Your task to perform on an android device: i would like to record a speech for a upcoming Charity function at the YMCA through voice recorder app 
Image 0: 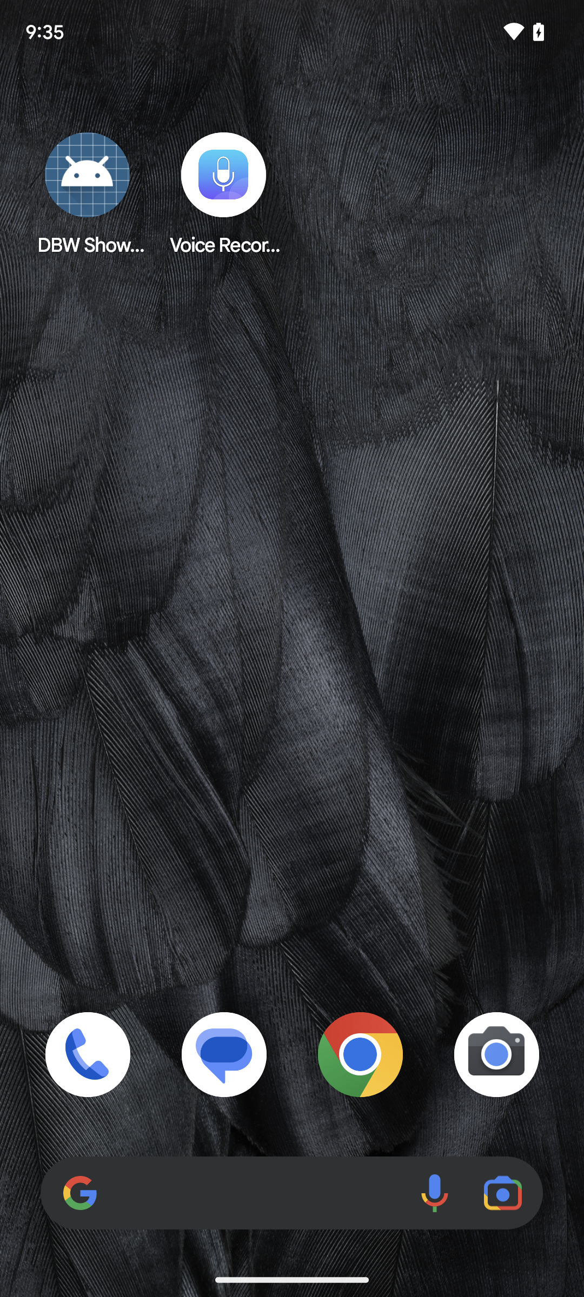
click on voice recorder at the screen to open application
Step 0: open app "Voice Recorder"
Image 1: 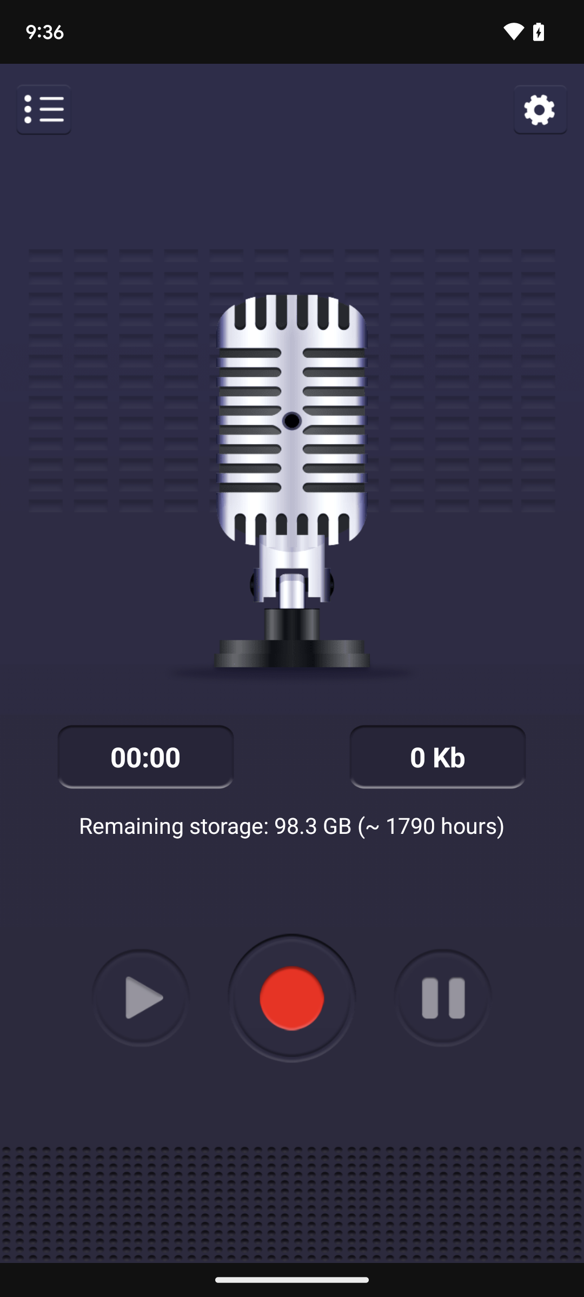
click on red button icon at the center of the screen to record an audio 
Step 1: click (293, 990)
Image 2: 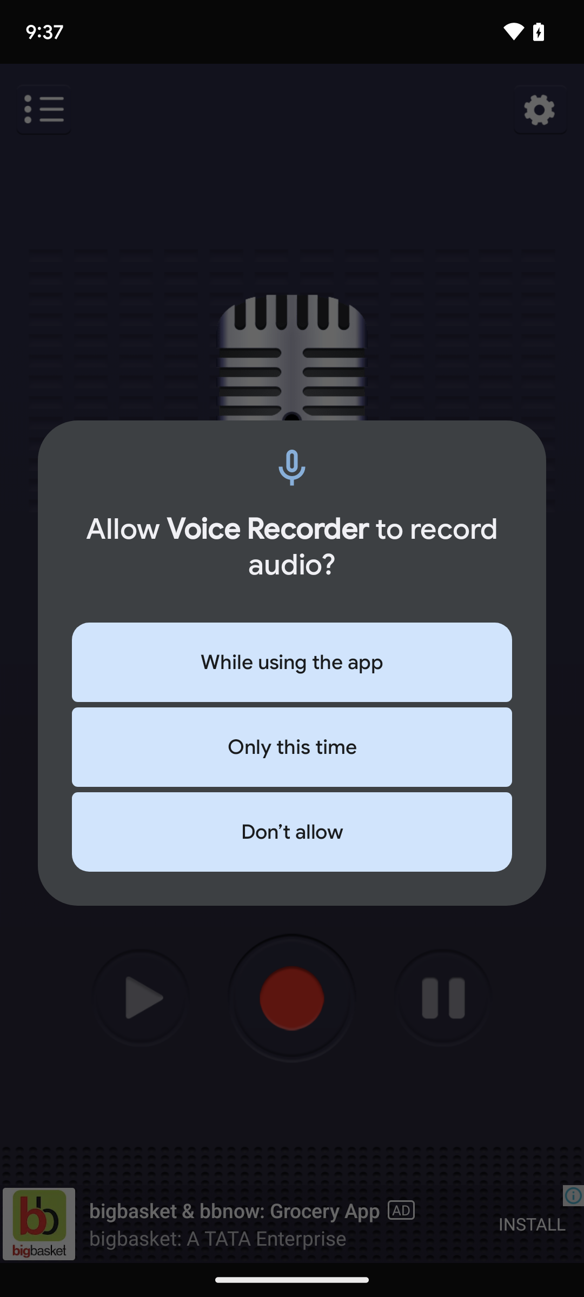
click on second option ( only this time option ) from the pop up window of voice recorder at the center of the screen 
Step 2: click (292, 747)